Your task to perform on an android device: There is a contact name JJJ in my contact list and I don't need it anymore. I want to remove this contact from my contact list, so delete JJJ contact from my contact list in the Phonebook app.
Image 1: 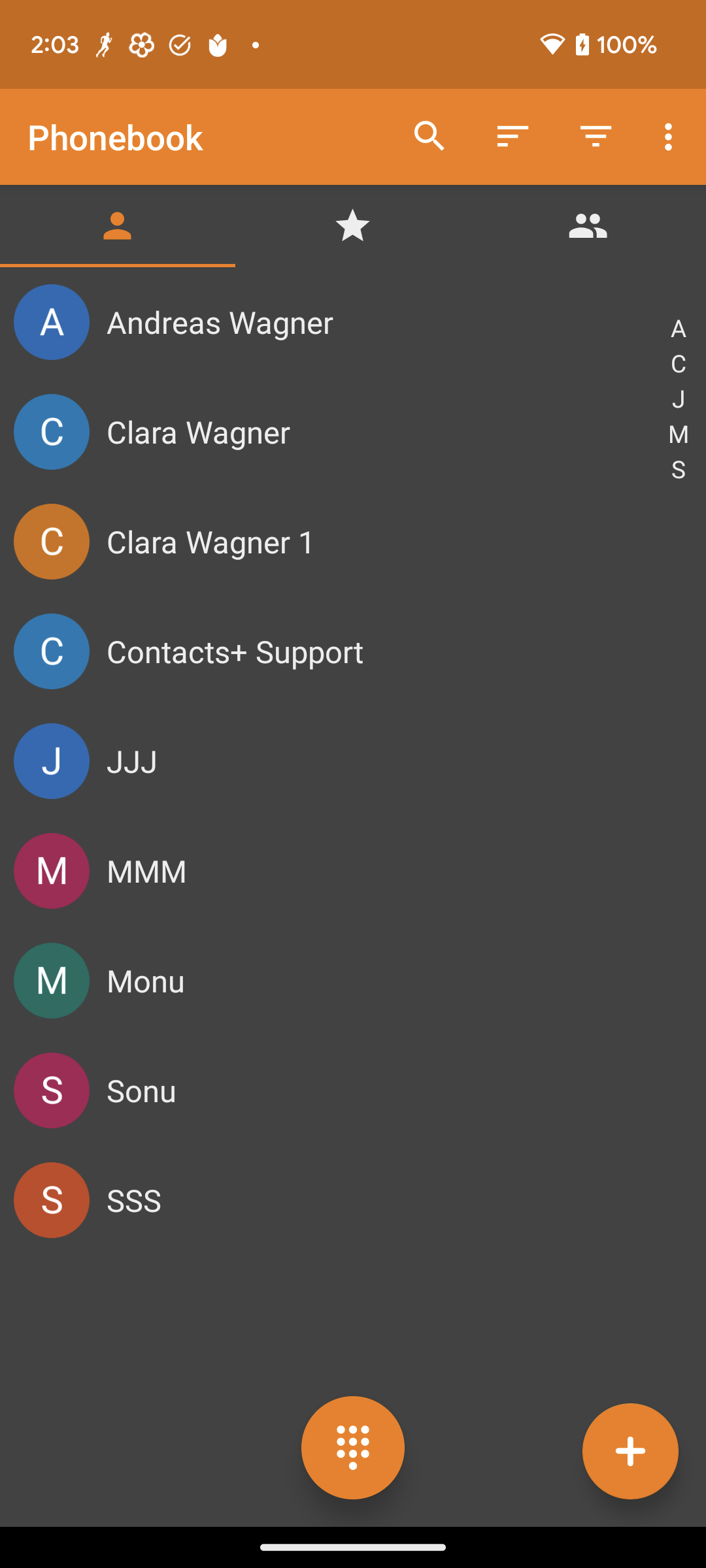
Click on the JJJ contact to view the delete option of this contact.
Step 1: click (386, 760)
Image 2: 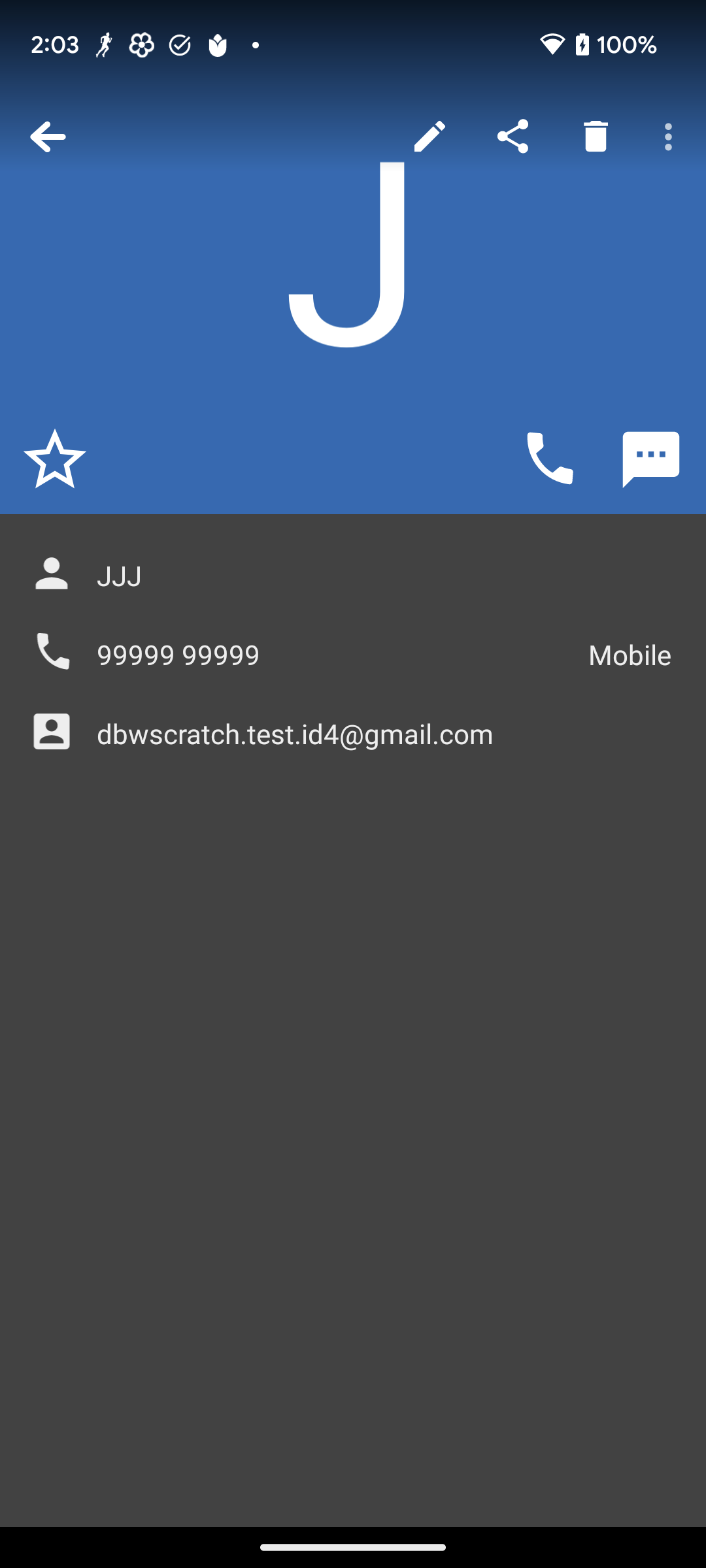
Click on the delete icon at the top of the screen to delete this contact.
Step 2: click (596, 137)
Image 3: 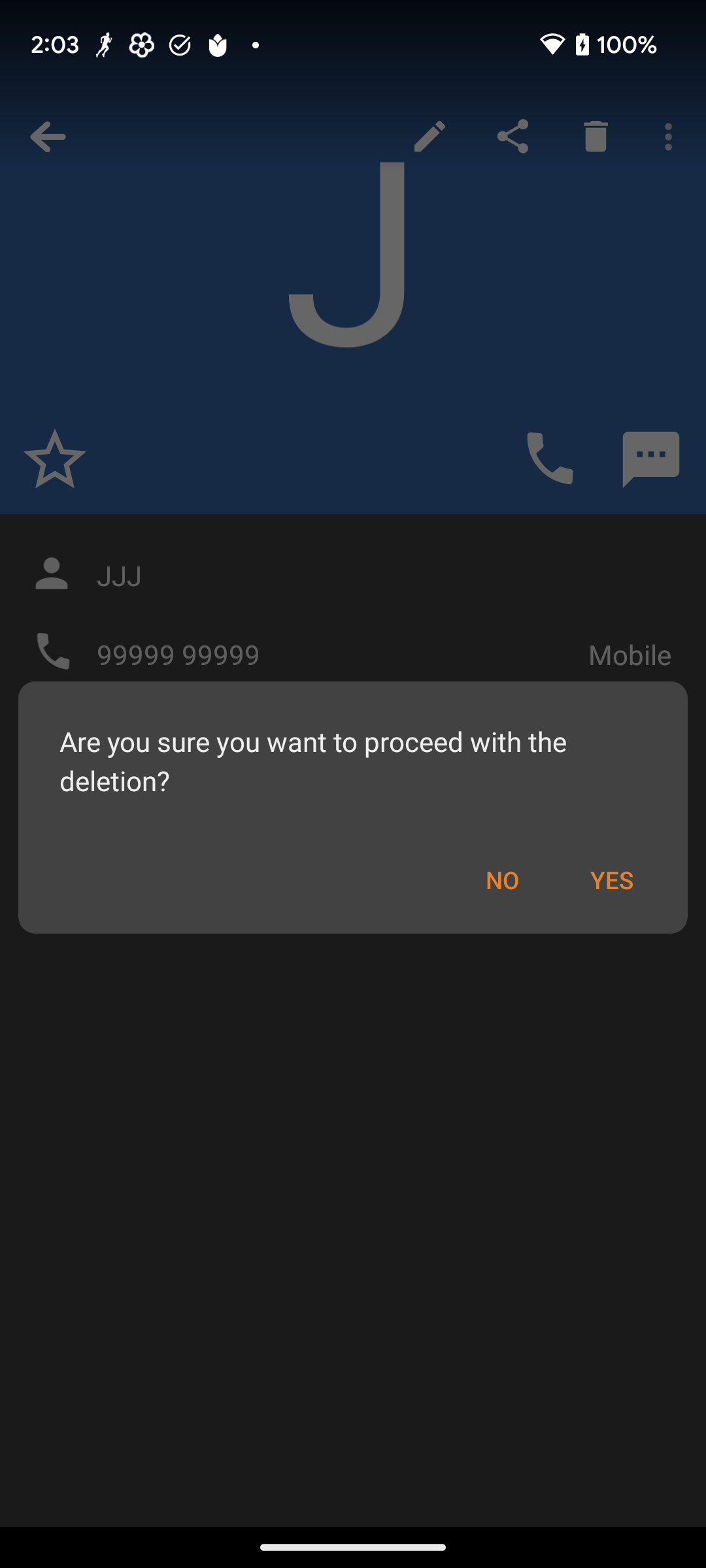
Click on the YES button to remove this contact from my contact list.
Step 3: click (611, 880)